Your task to perform on an android device: I need new sports shoes for my gym exercises since my old ones are broken. Find men's sports shoes using the ASOS app.
Image 0: 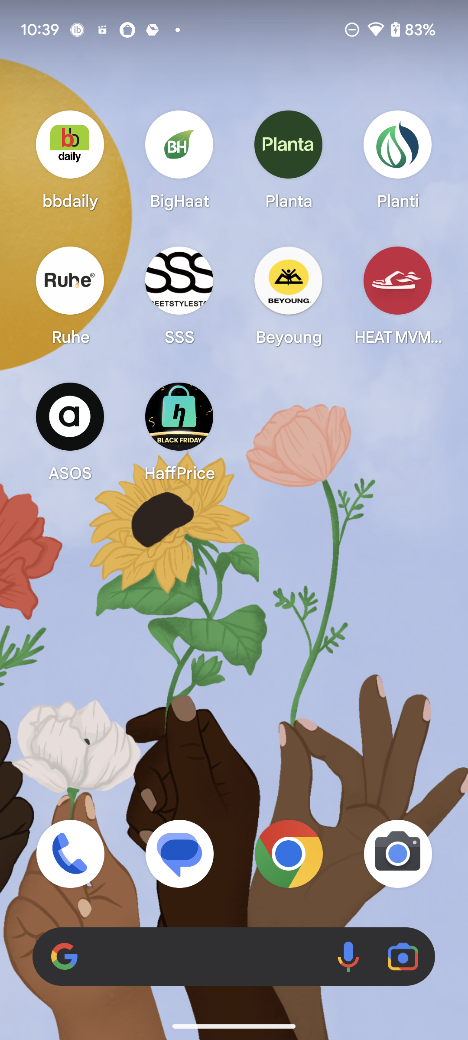
Open ASOS App
Step 0: open app "ASOS"
Image 1: 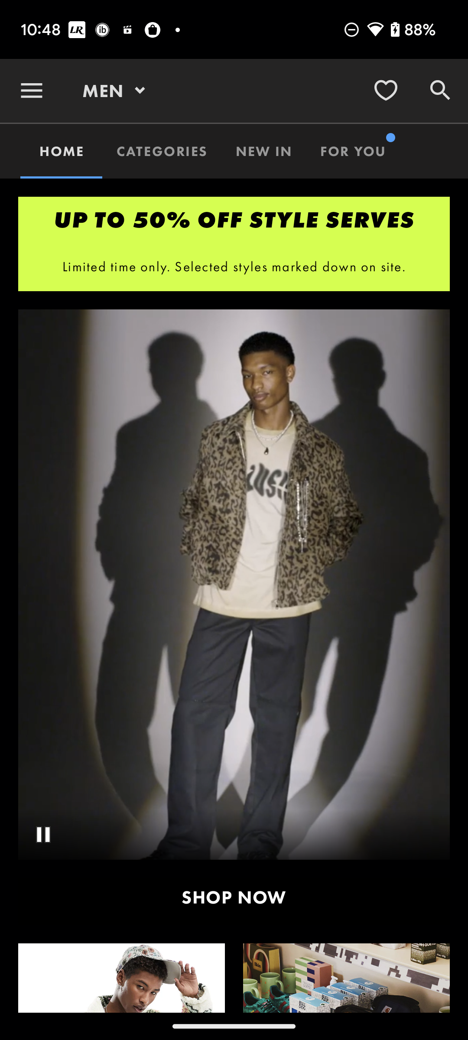
Click on the Search icon at the top right corner of the screen
Step 1: click (440, 91)
Image 2: 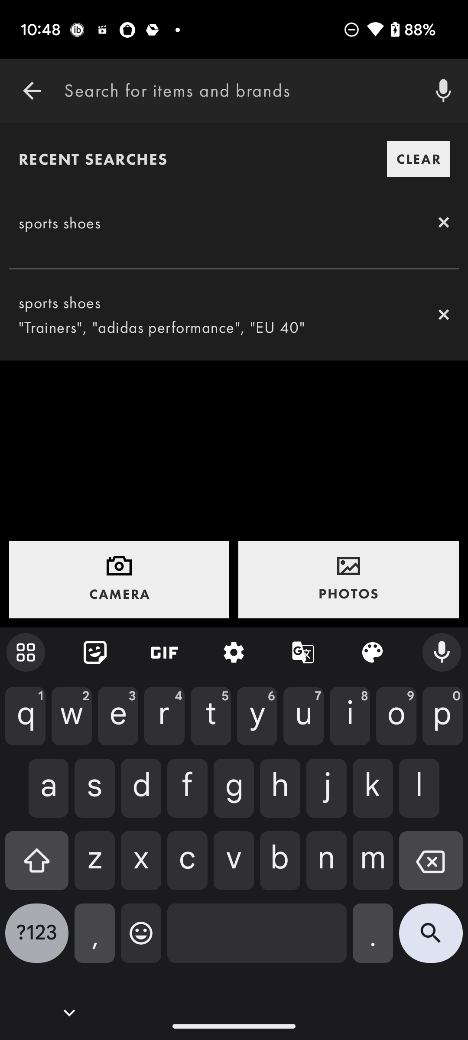
Search for Sports Shoes
Step 2: type "Sports Shoes"
Image 3: 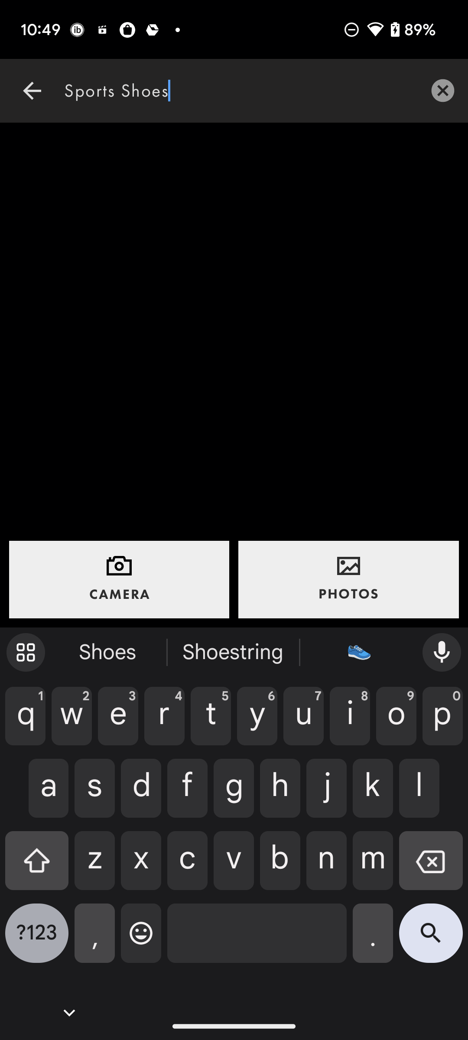
Click on the Search icon at the bottom right corner of the screen
Step 3: click (431, 940)
Image 4: 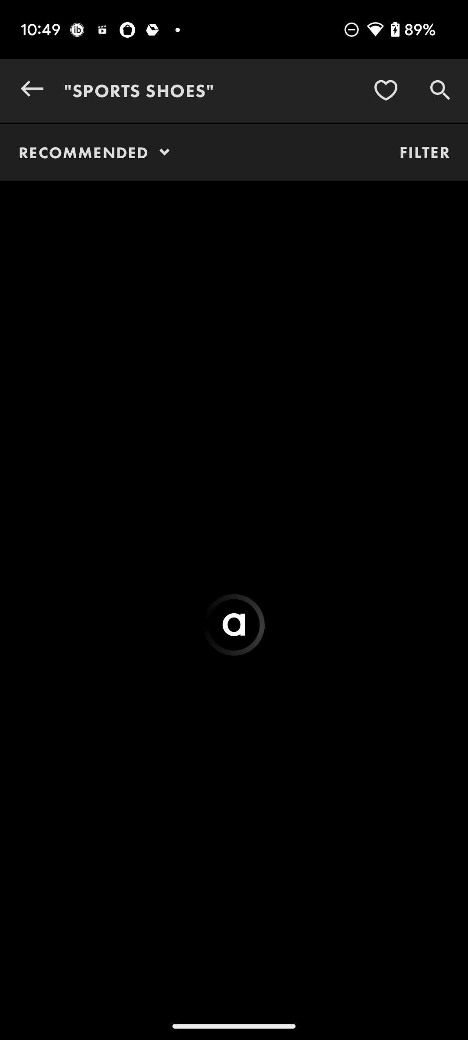
Click on the Search icon at the bottom right corner of the screen
Step 4: wait